Your task to perform on an android device: I would like to view the travel information.
Image 1: 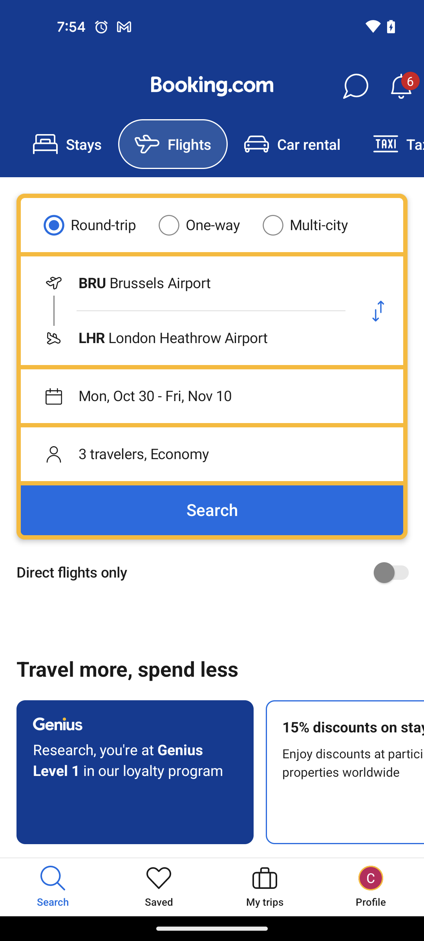
Click on the search button
Step 1: click (212, 510)
Image 2: 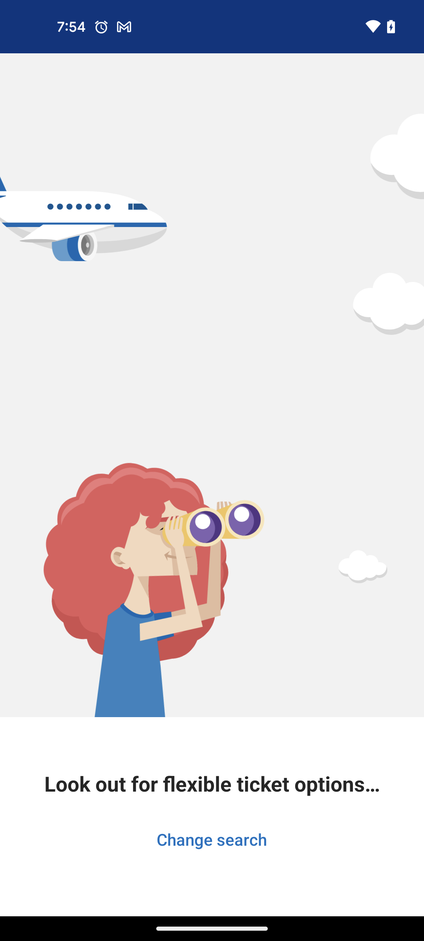
Click on the search button
Step 2: wait
Image 3: 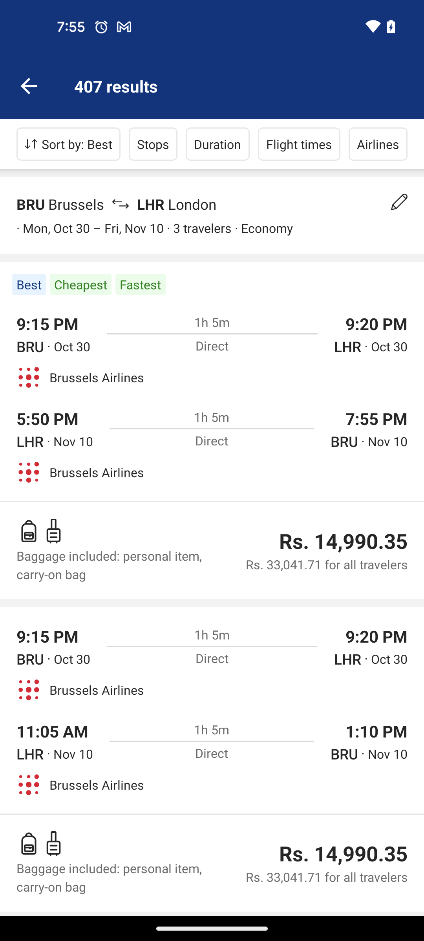
Tap on the flight times option at the top of the screen
Step 3: click (299, 144)